Your task to perform on an android device: schedule a 30-minute meeting on July 24th at 8 a.m. in the Zoho meeting app.     
Image 0: 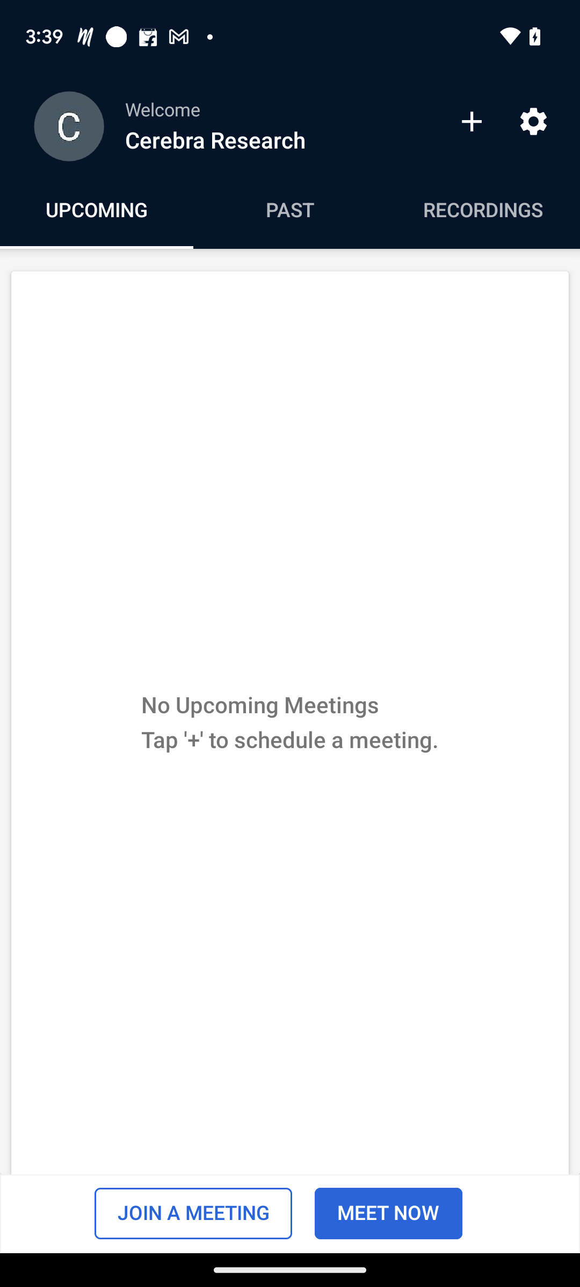
Open the Zoho Meeting App.
Step 0: open app "Zoho Meeting"
Image 1: 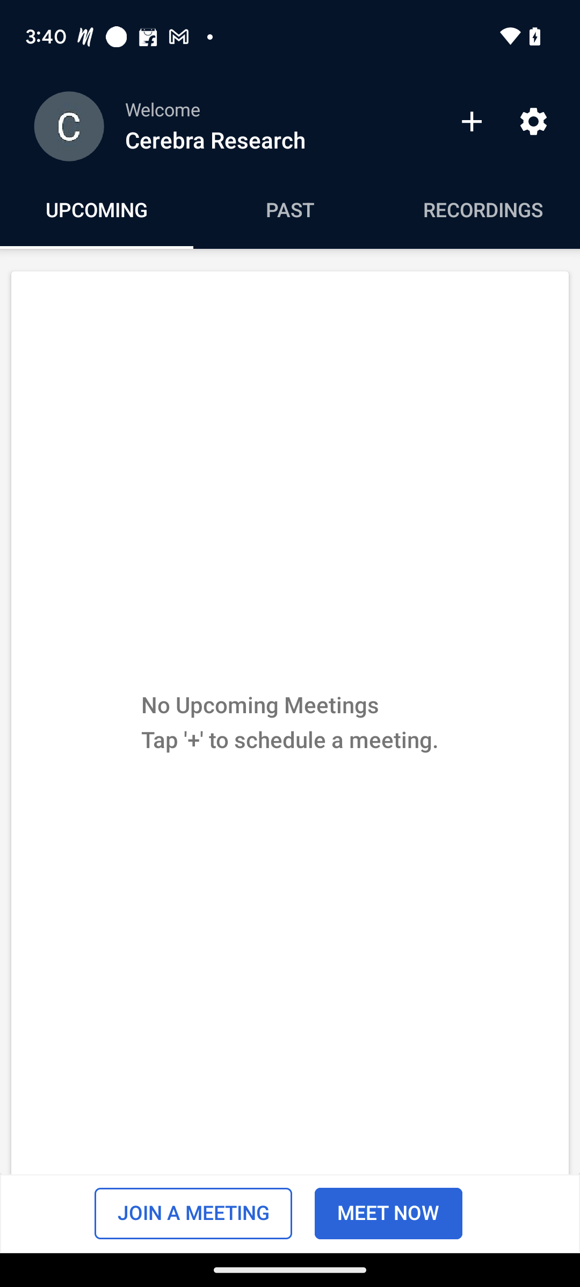
Click on the + icon presented on the right side of the screen.
Step 1: click (471, 121)
Image 2: 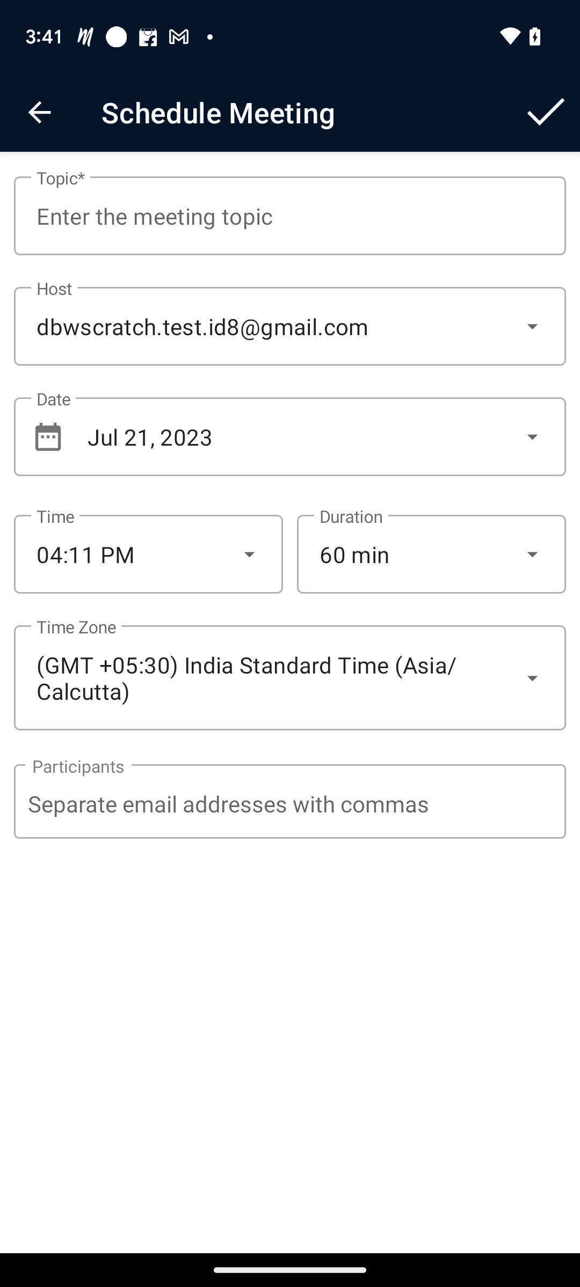
click on the box just below the topic
Step 2: click (289, 216)
Image 3: 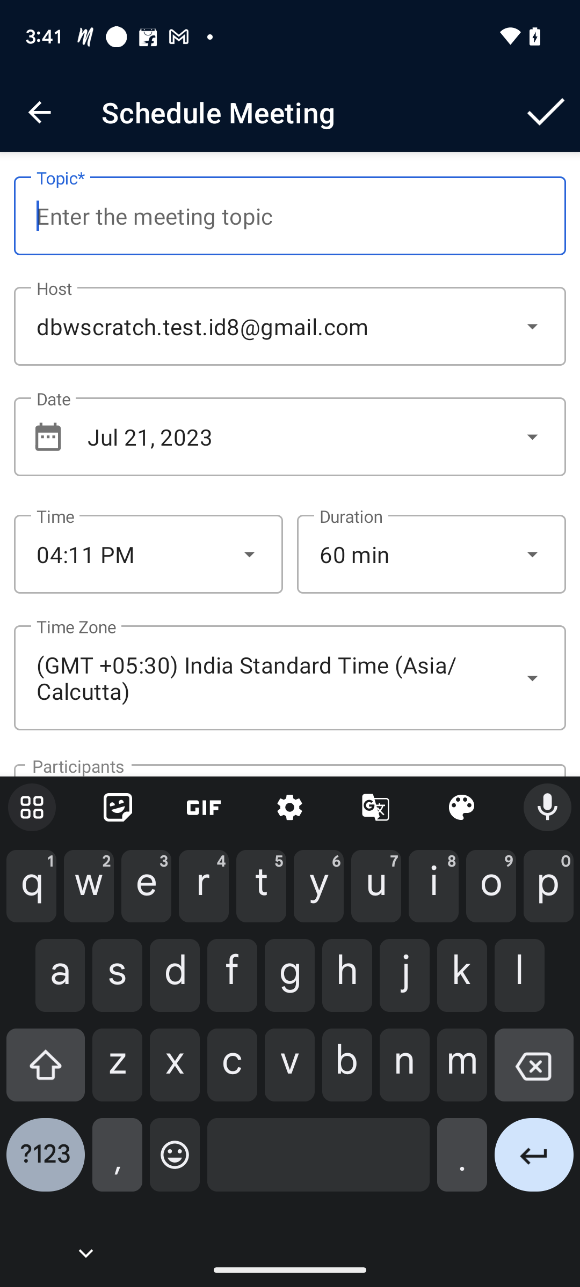
Type  Team meeting in the box
Step 3: type "Team Meeting"
Image 4: 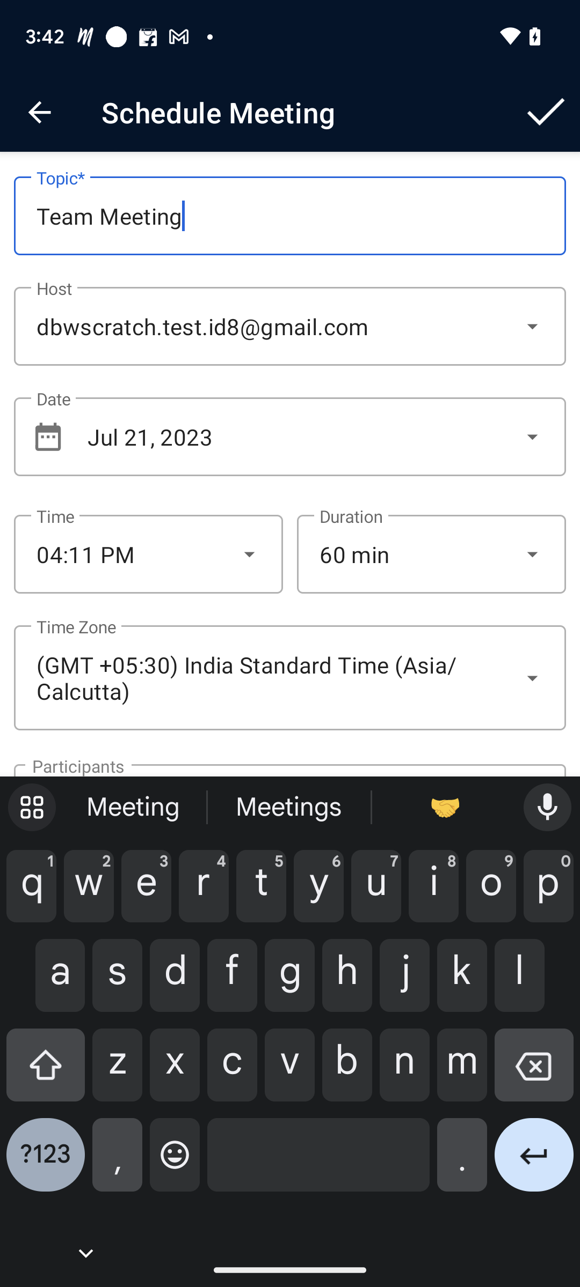
click under the box date
Step 4: click (289, 437)
Image 5: 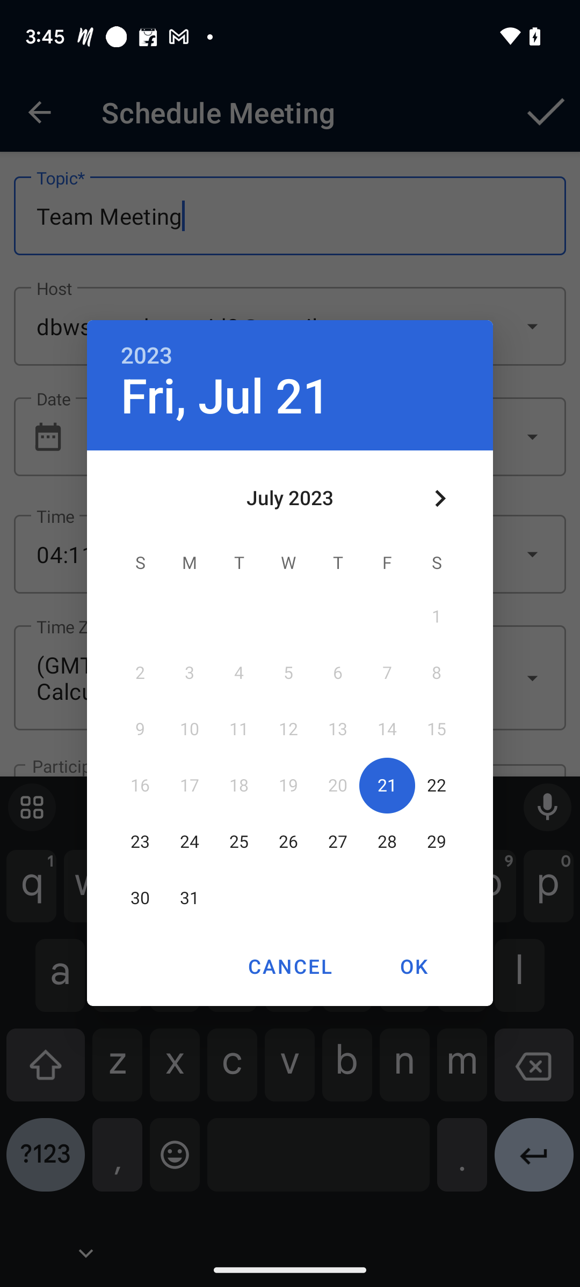
select the date 24th july
Step 5: click (189, 842)
Image 6: 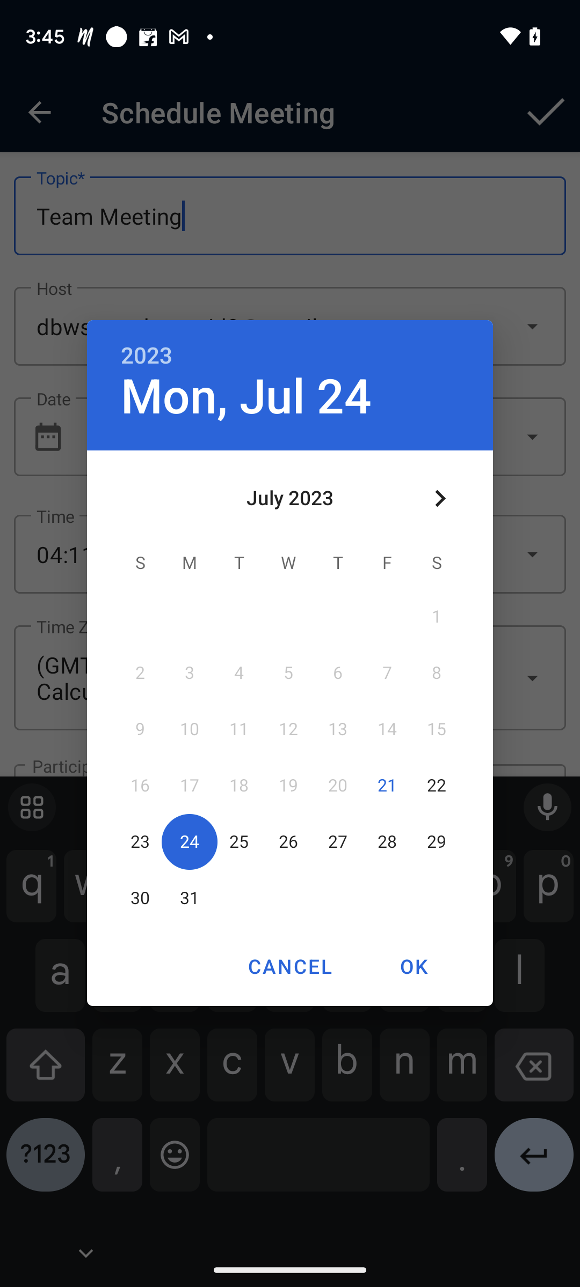
click on ok
Step 6: click (414, 966)
Image 7: 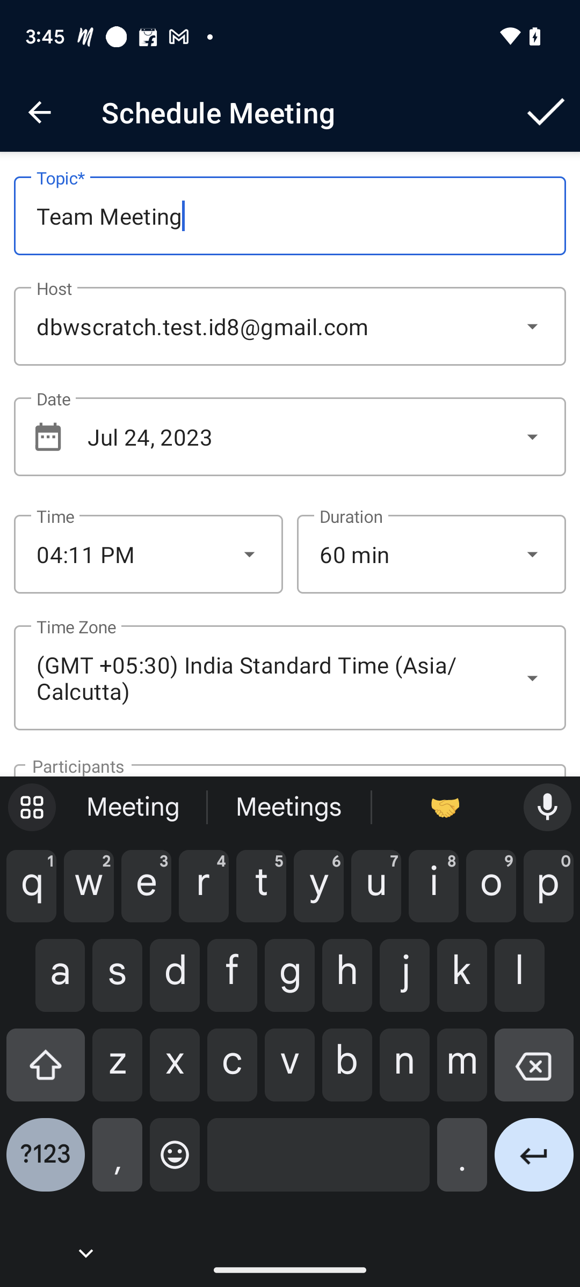
click under the box time.
Step 7: click (148, 554)
Image 8: 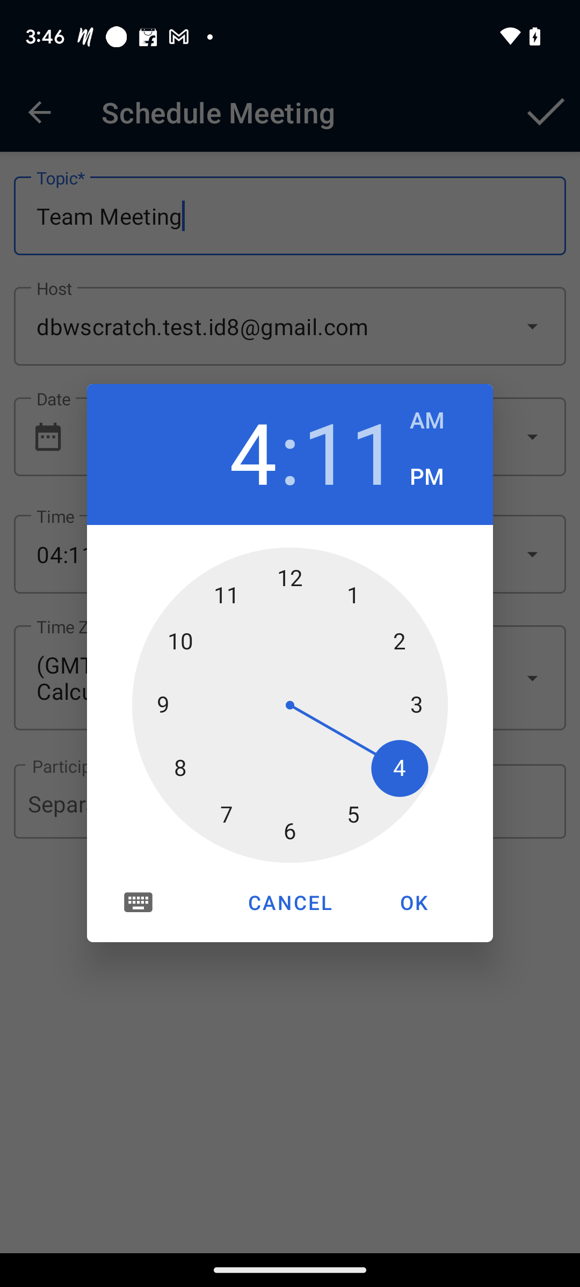
set the time 8:00 am
Step 8: click (180, 768)
Image 10: 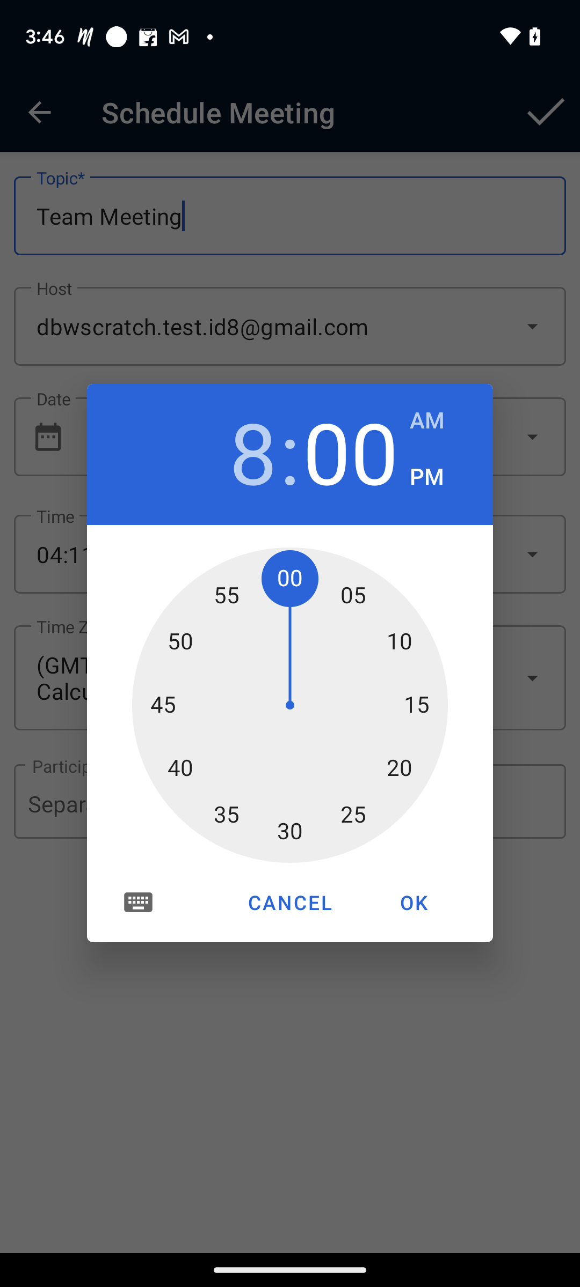
set the time 8:00 am
Step 10: click (440, 421)
Image 11: 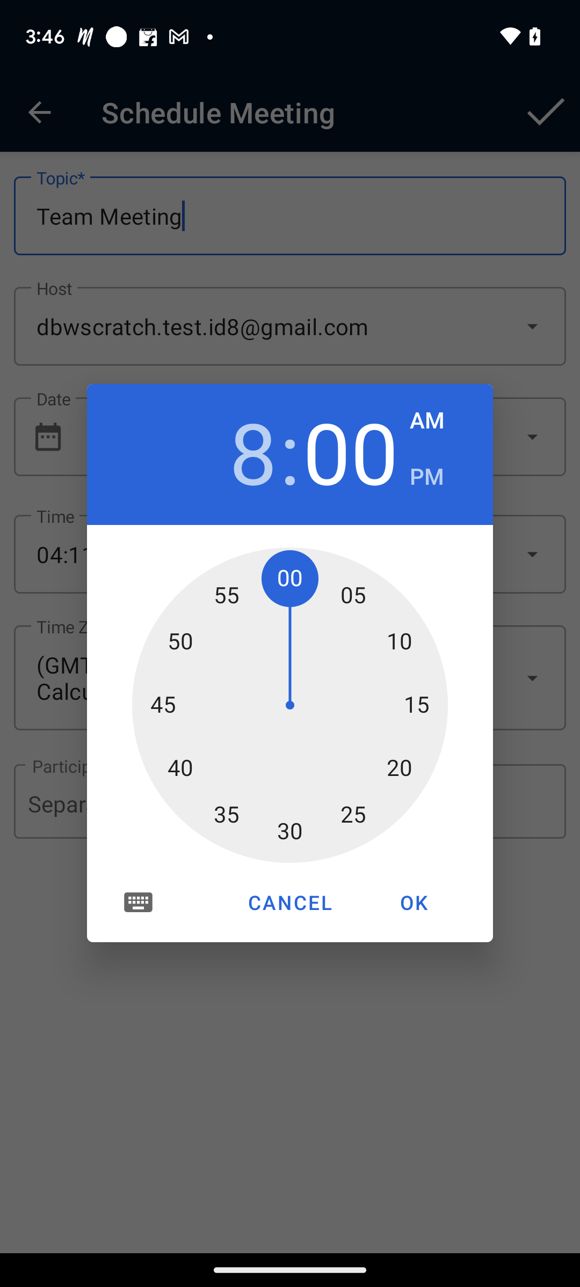
click on ok
Step 11: click (414, 903)
Image 12: 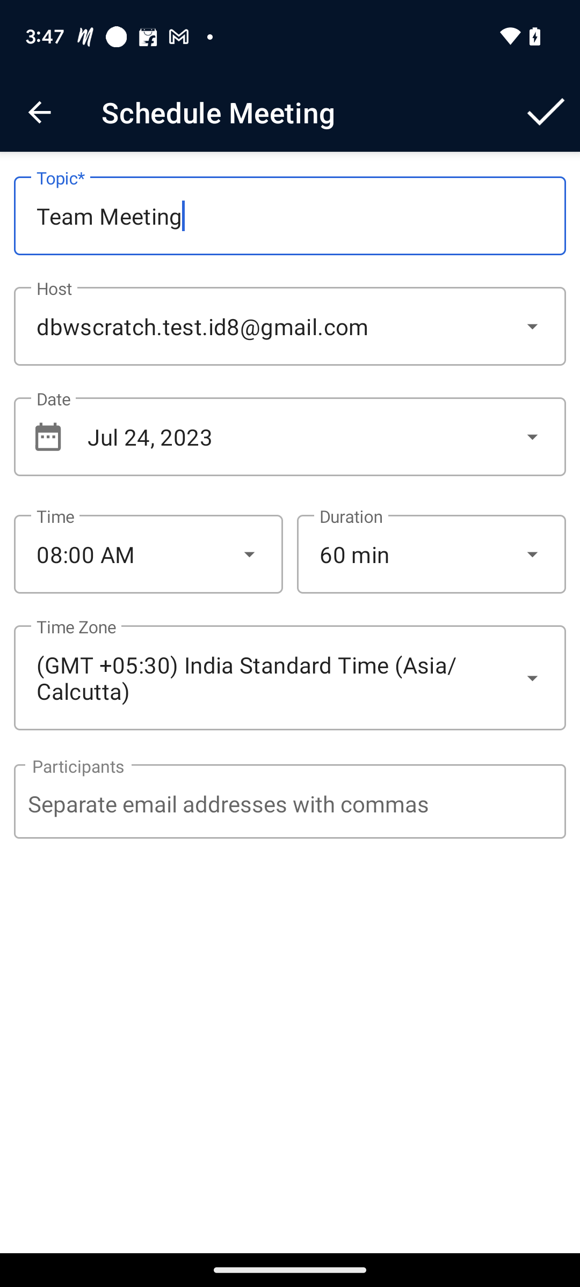
click under the box duration.
Step 12: click (431, 554)
Image 13: 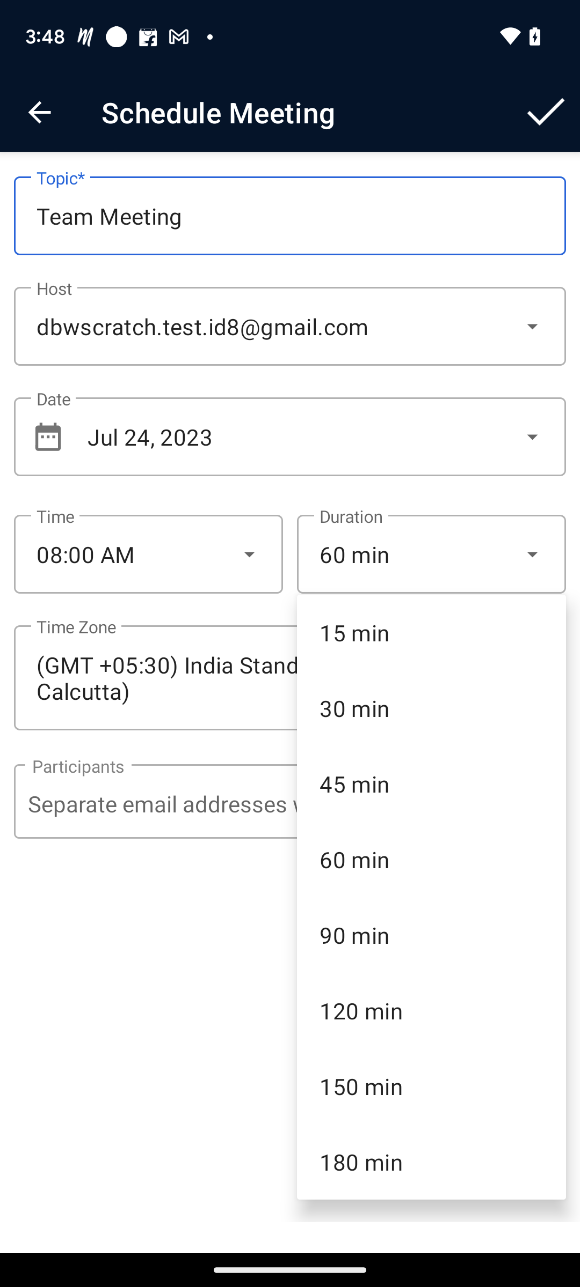
select duration for 30 minutes
Step 13: click (431, 708)
Image 14: 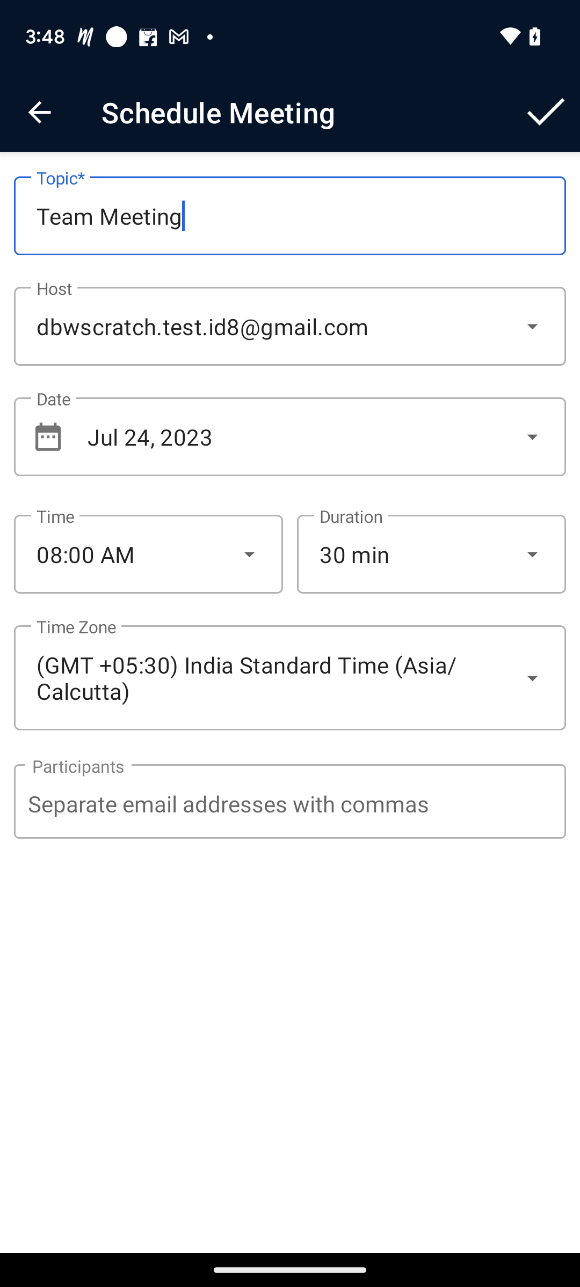
click on the tick icon presented on the right side at the top
Step 14: click (546, 112)
Image 15: 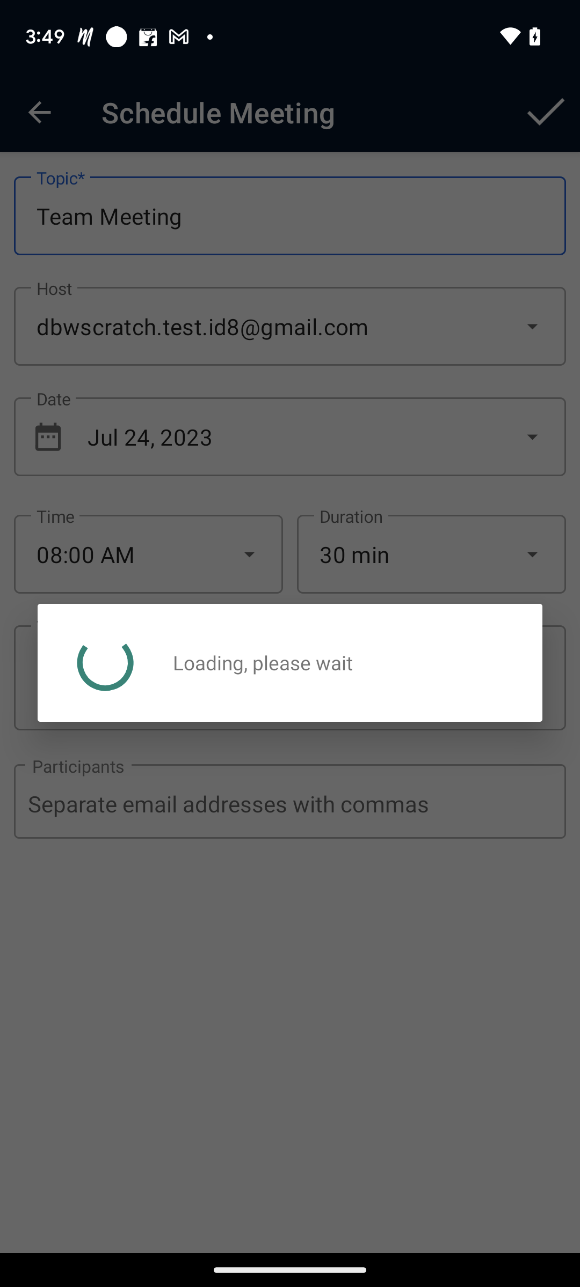
click on the tick icon presented on the right side at the top
Step 15: wait